Your task to perform on an android device: I want to switch the Play Books app's black theme to light.
Image 0: 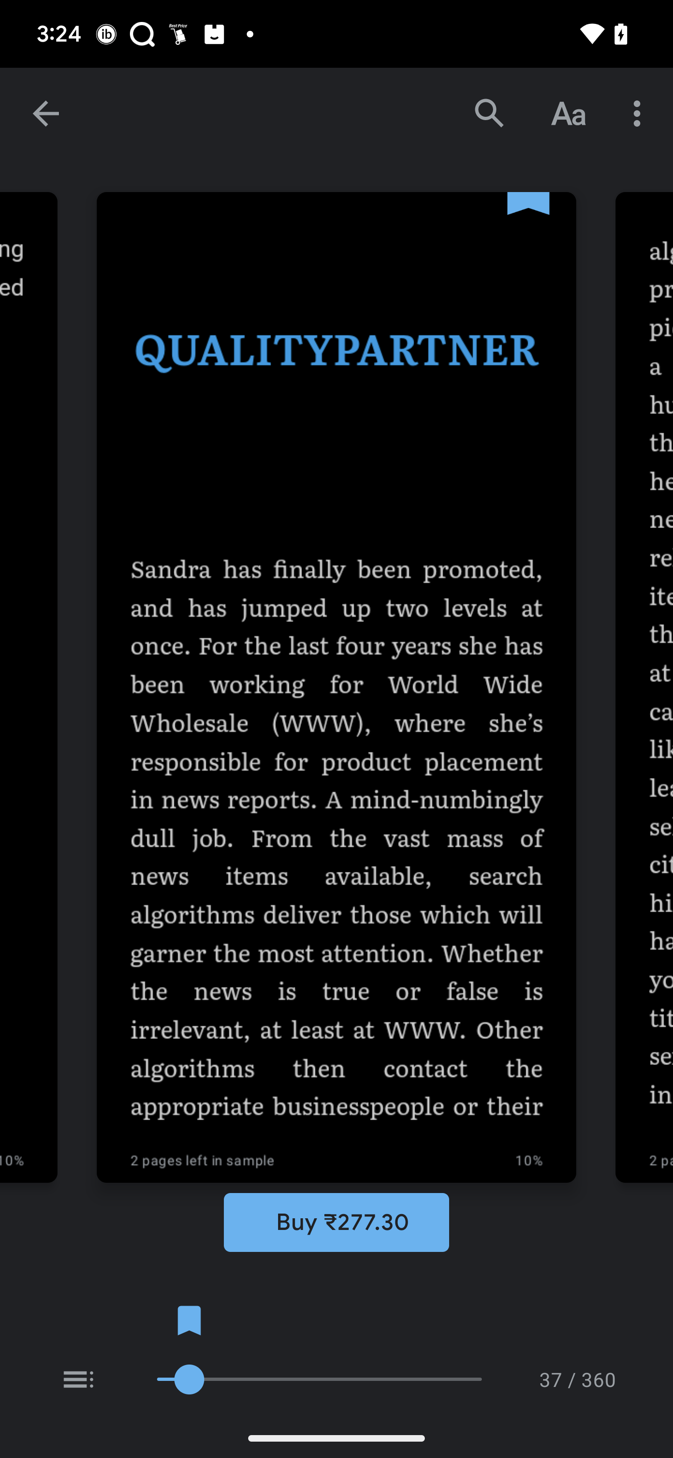
Click on the font icon to view more option
Step 0: click (568, 113)
Image 1: 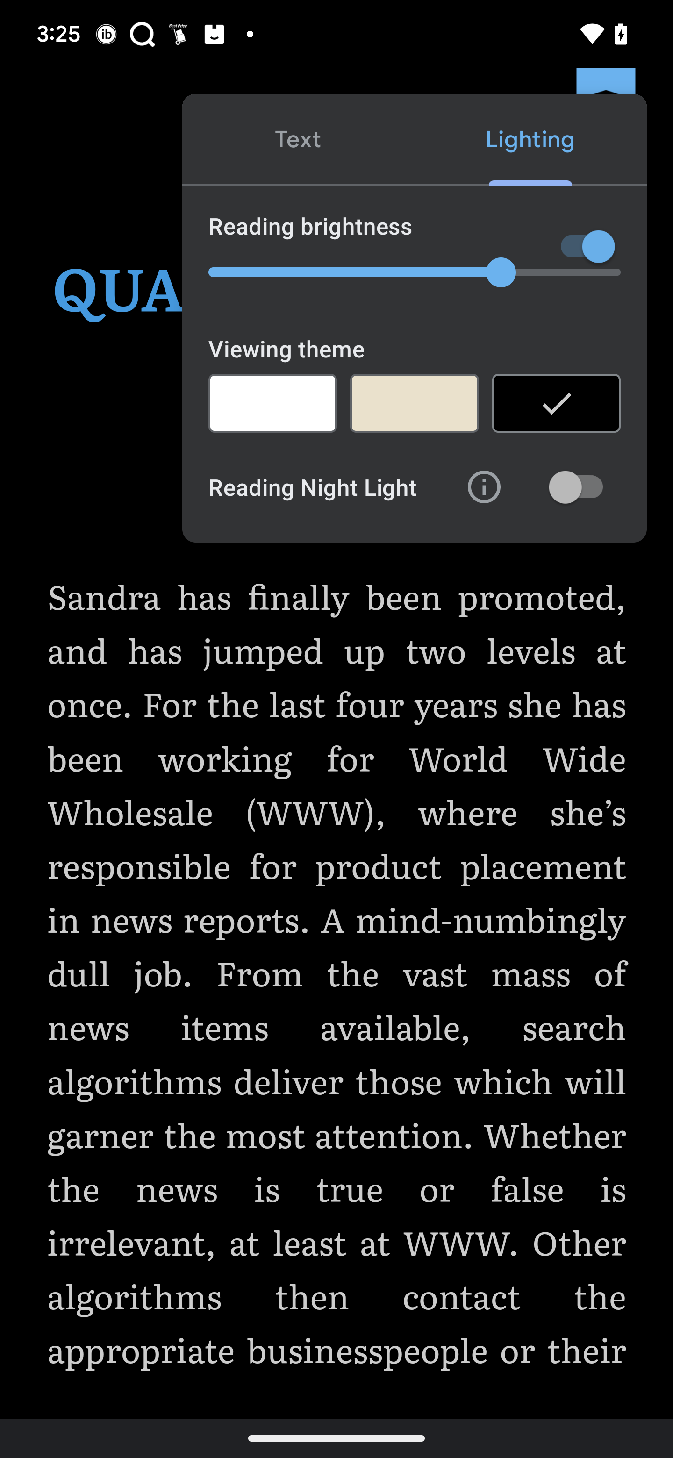
Click on the light theme option
Step 1: click (272, 403)